Your task to perform on an android device: I want to listen to the professional podcast in the myTuner radio app.
Image 0: 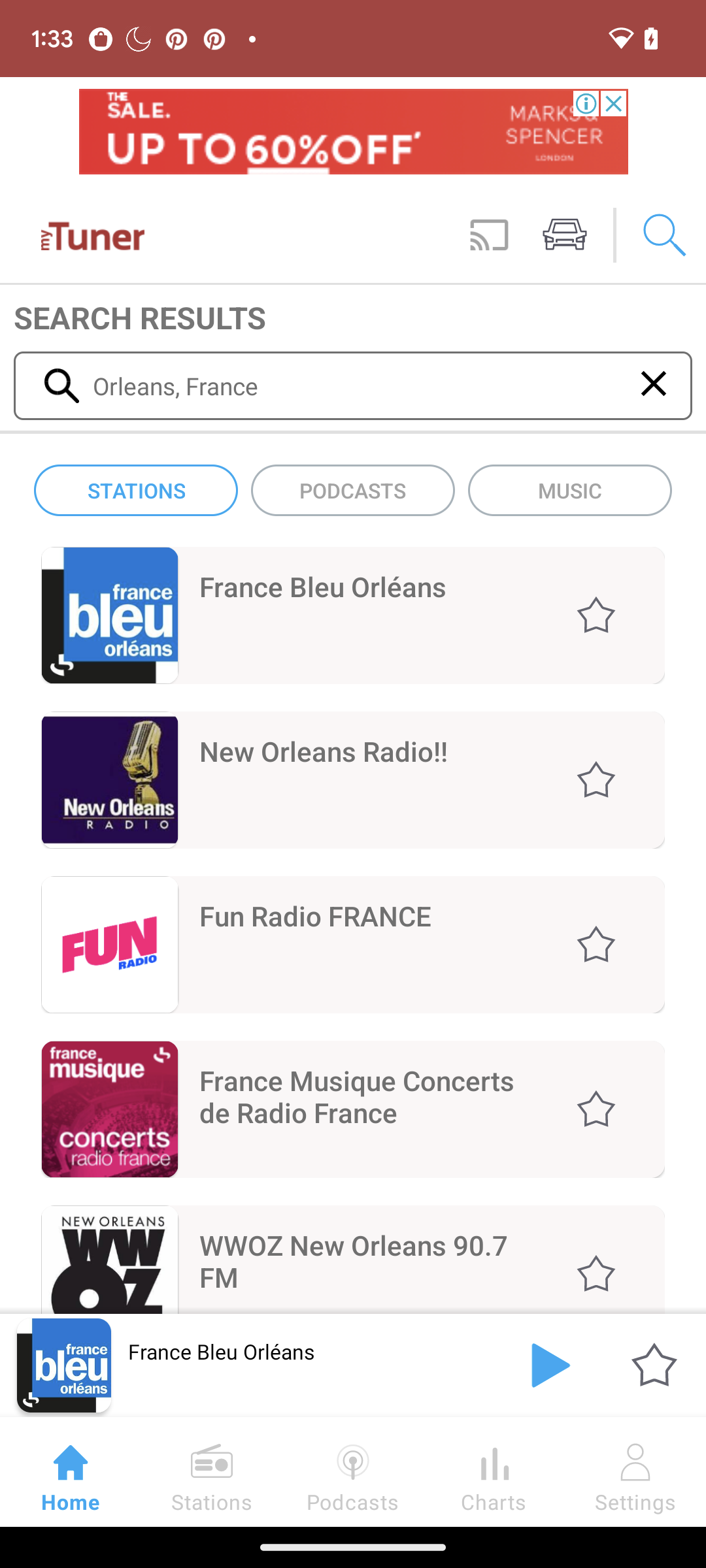
Click on the podcasts button.
Step 0: click (353, 1471)
Image 1: 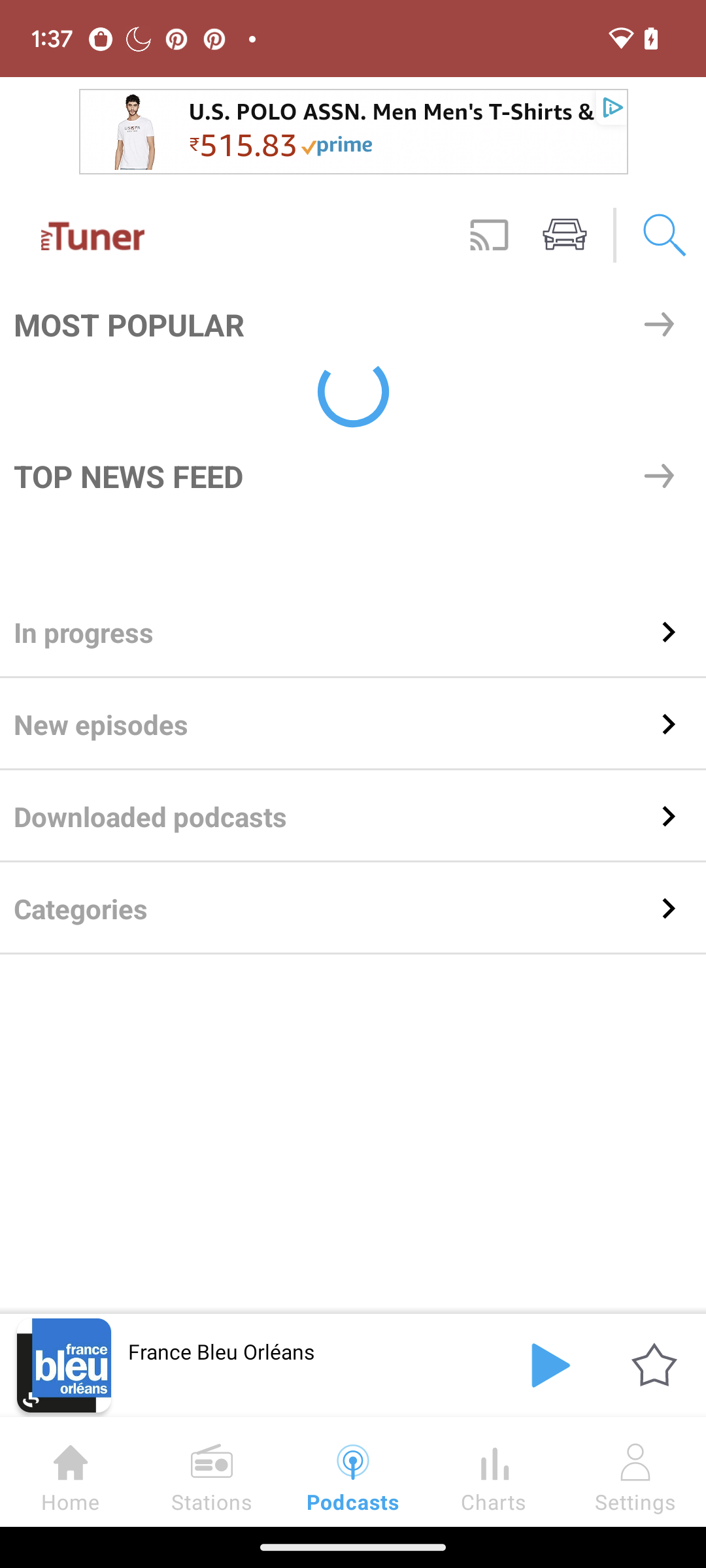
Click on the search icon.
Step 1: click (664, 235)
Image 2: 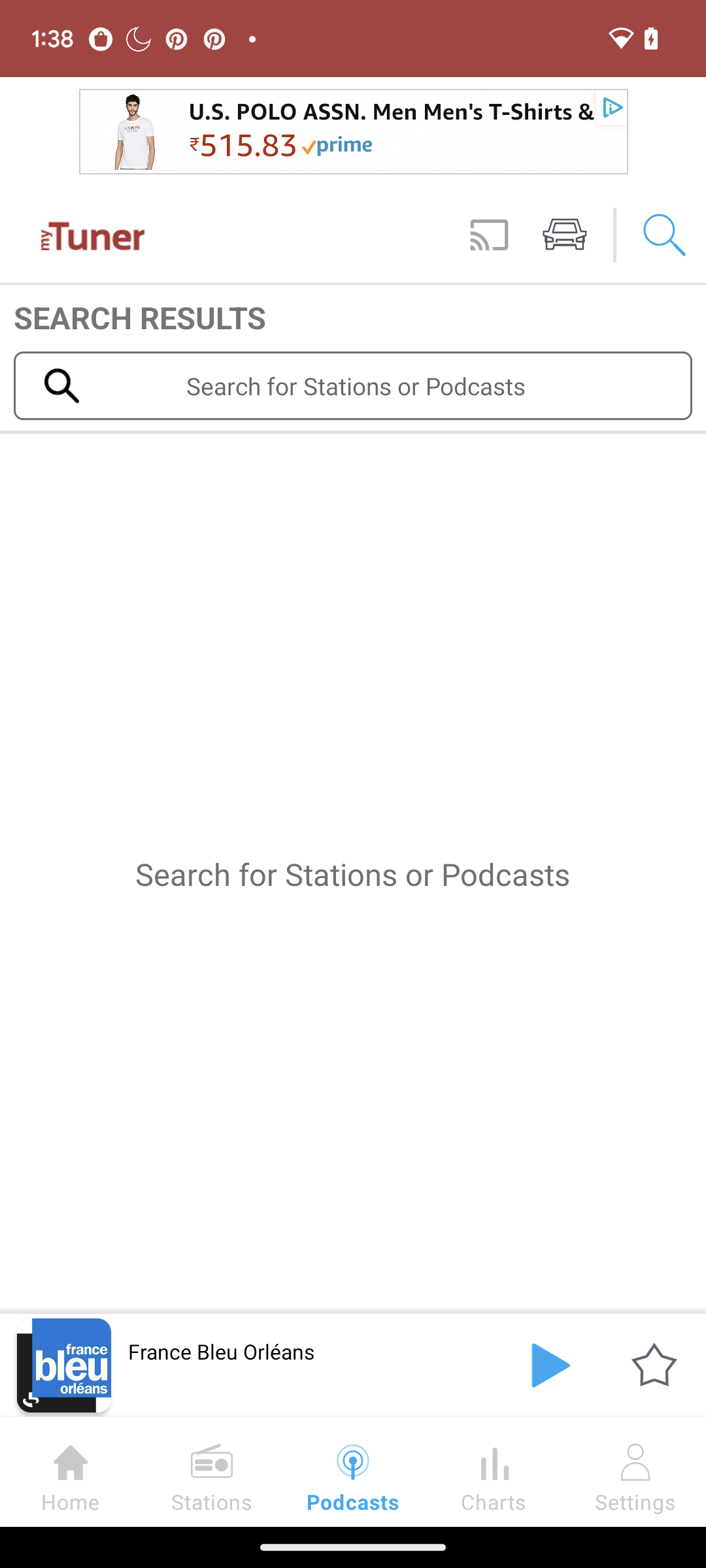
Click on the search bar.
Step 2: click (355, 385)
Image 3: 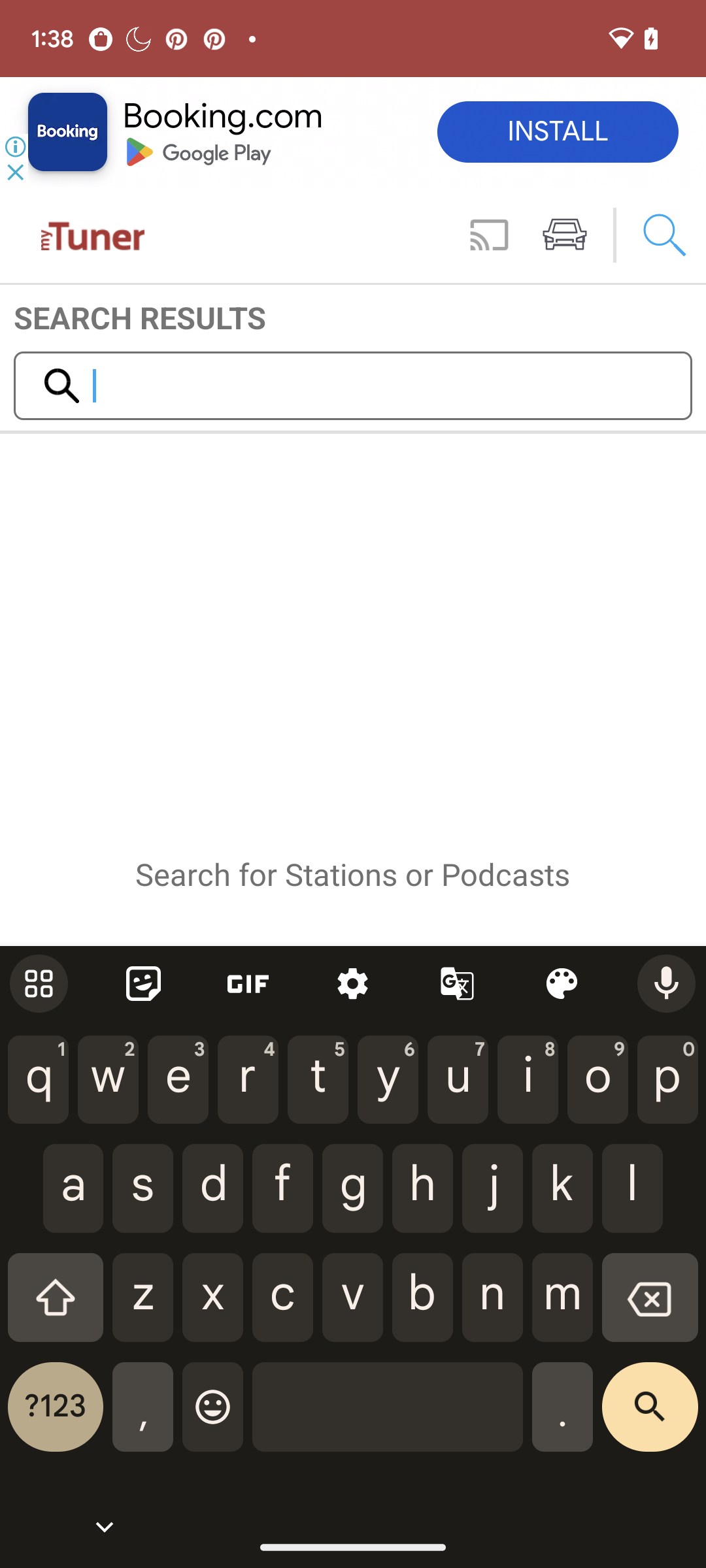
Enter the name of the podcast.
Step 3: type "professional podcast"
Image 4: 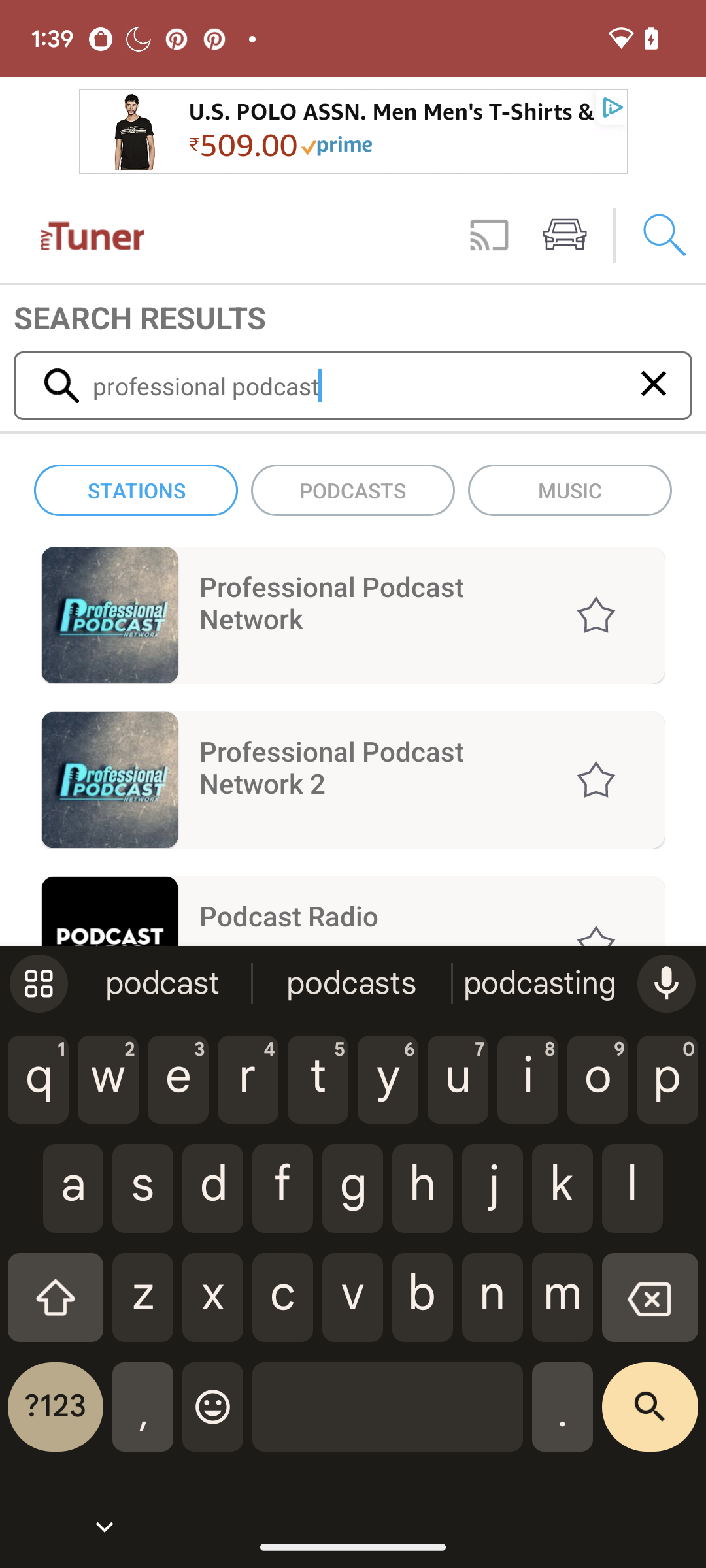
Click on the first podcast.
Step 4: click (110, 615)
Image 5: 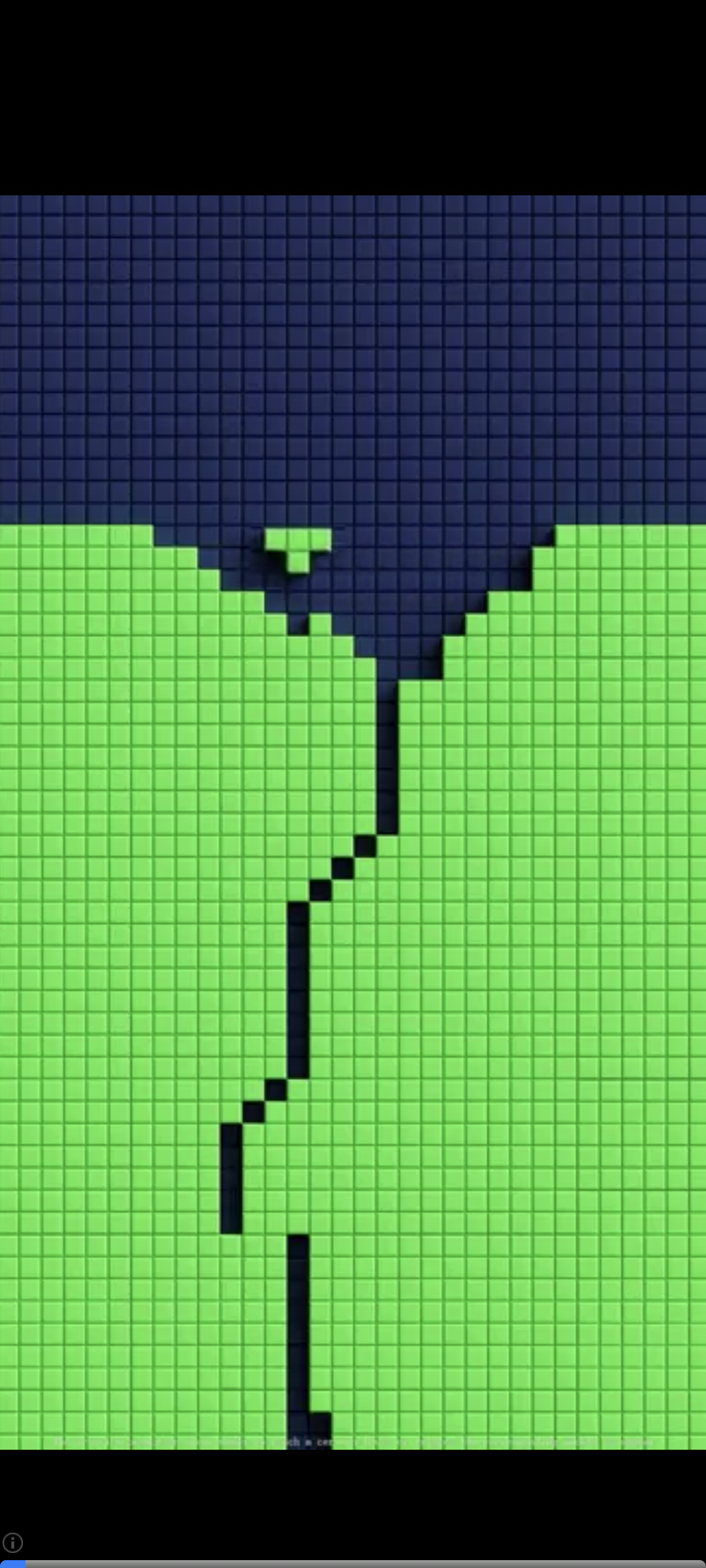
Click on the first podcast.
Step 5: wait